Your task to perform on an android device: In the Skyscanner app,search for Obi Hostel in Tokyo,view the videos, photos, and reviews of Obi Hostel and save it to your favorite destination
Image 0: 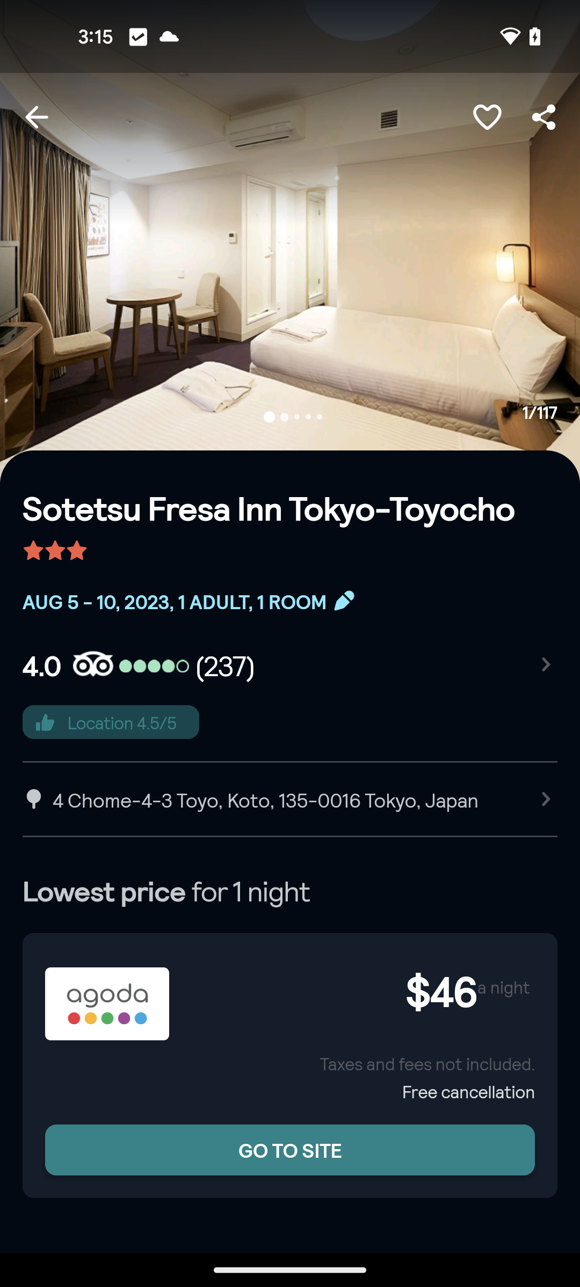
Go back to the previous page
Step 0: press back button
Image 1: 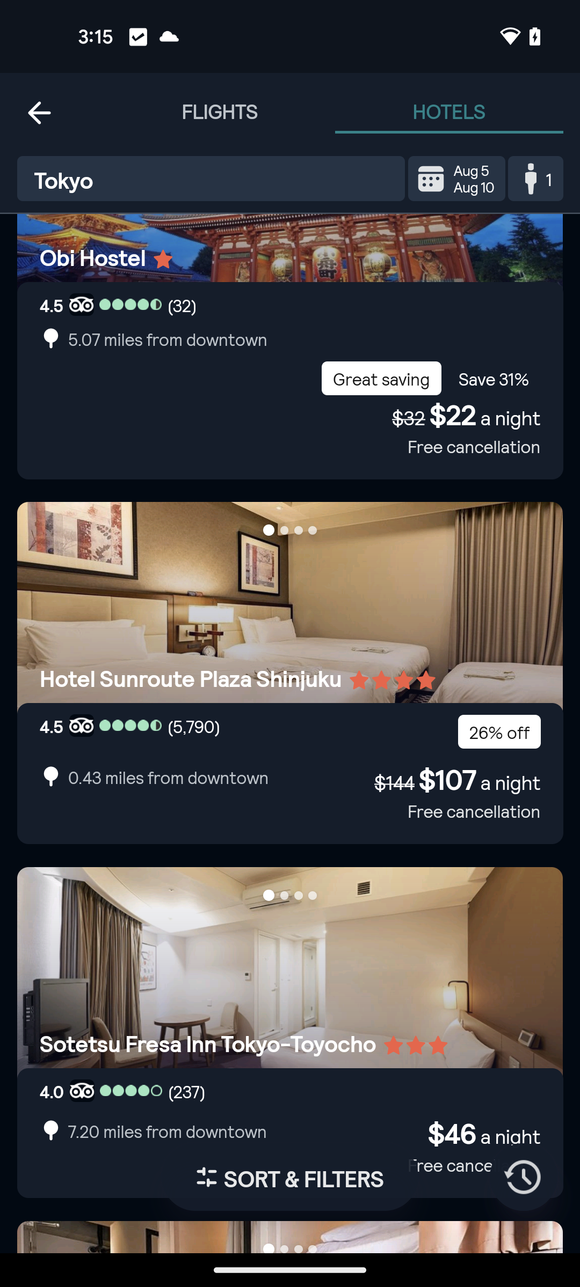
Tap on the Obi hostel
Step 1: click (290, 358)
Image 2: 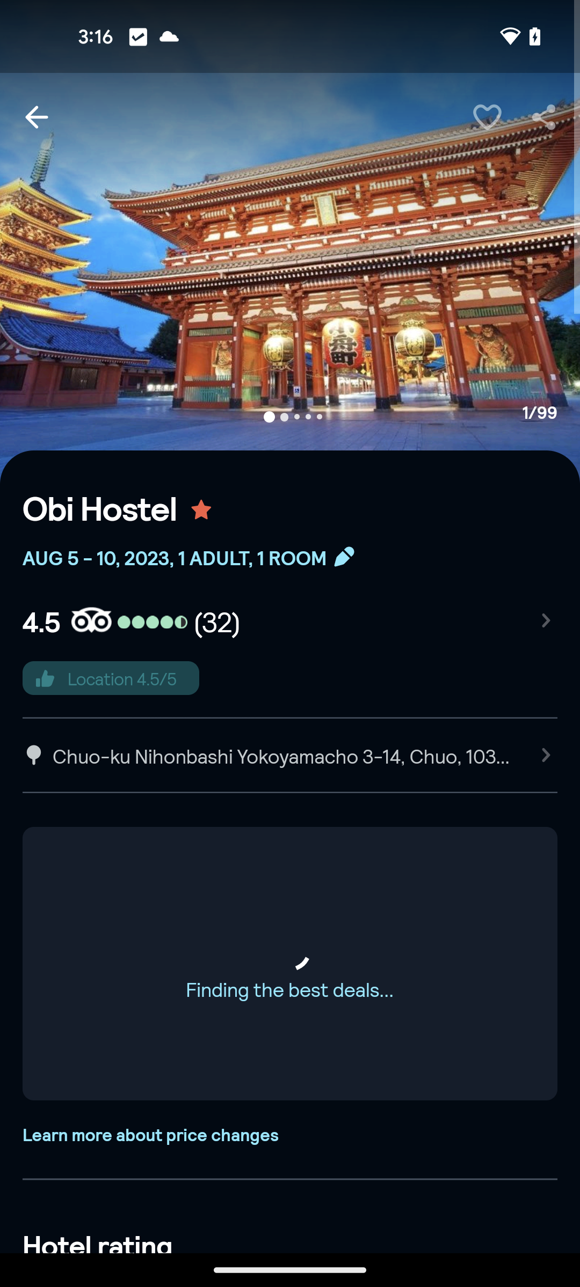
Click on the Obi hostel photo to view more
Step 2: click (290, 241)
Image 3: 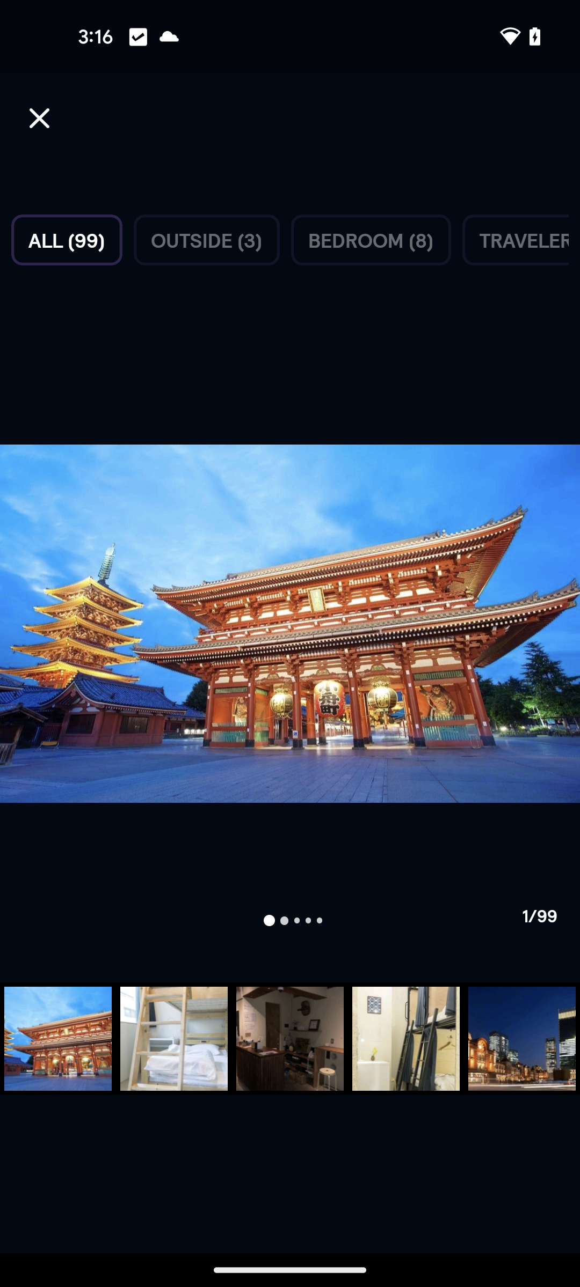
Swipe left to view more images
Step 3: scroll right
Image 4: 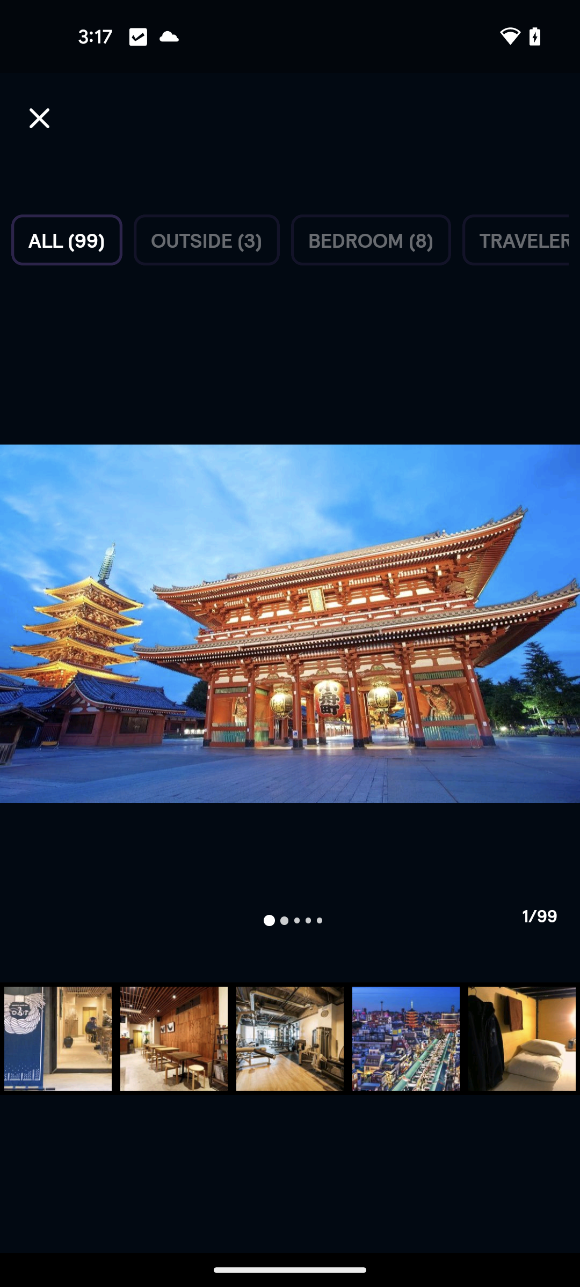
Swipe left to view more images
Step 4: scroll right
Image 5: 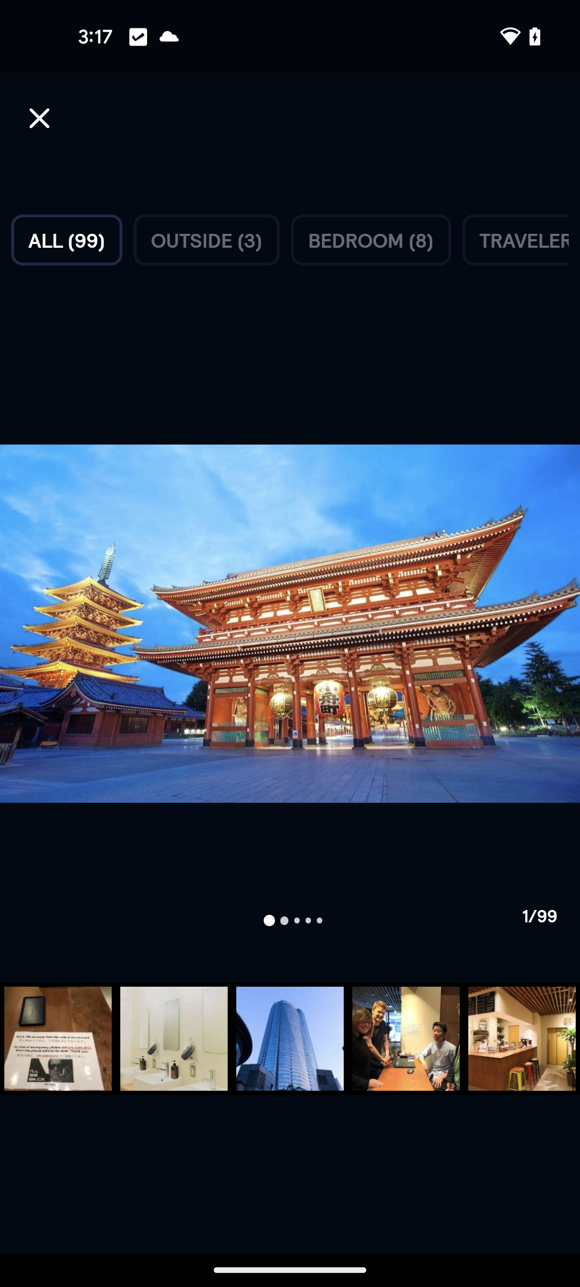
Swipe left to view more images
Step 5: scroll right
Image 6: 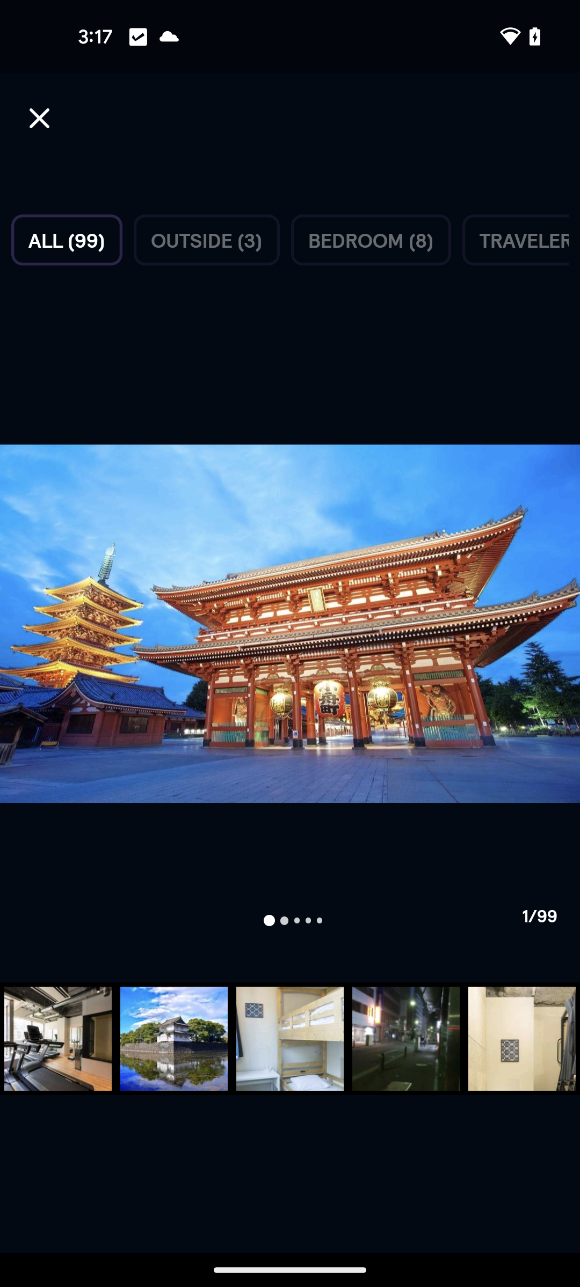
Swipe left to view more images
Step 6: scroll right
Image 7: 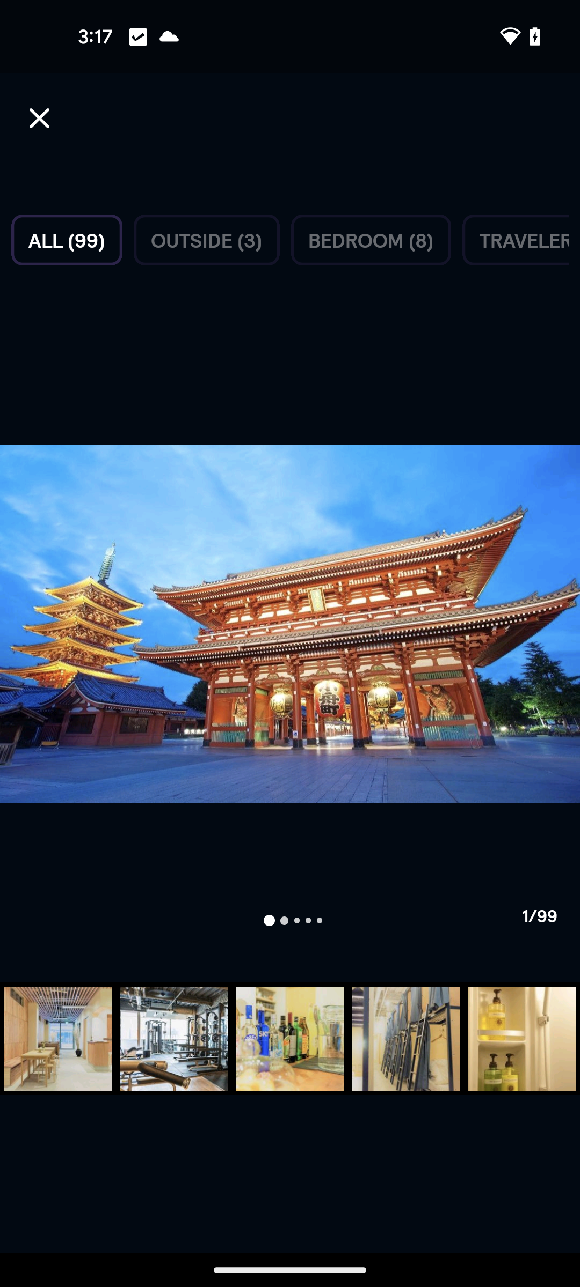
Click on the cross icon at the left top corner of the screen
Step 7: click (39, 118)
Image 8: 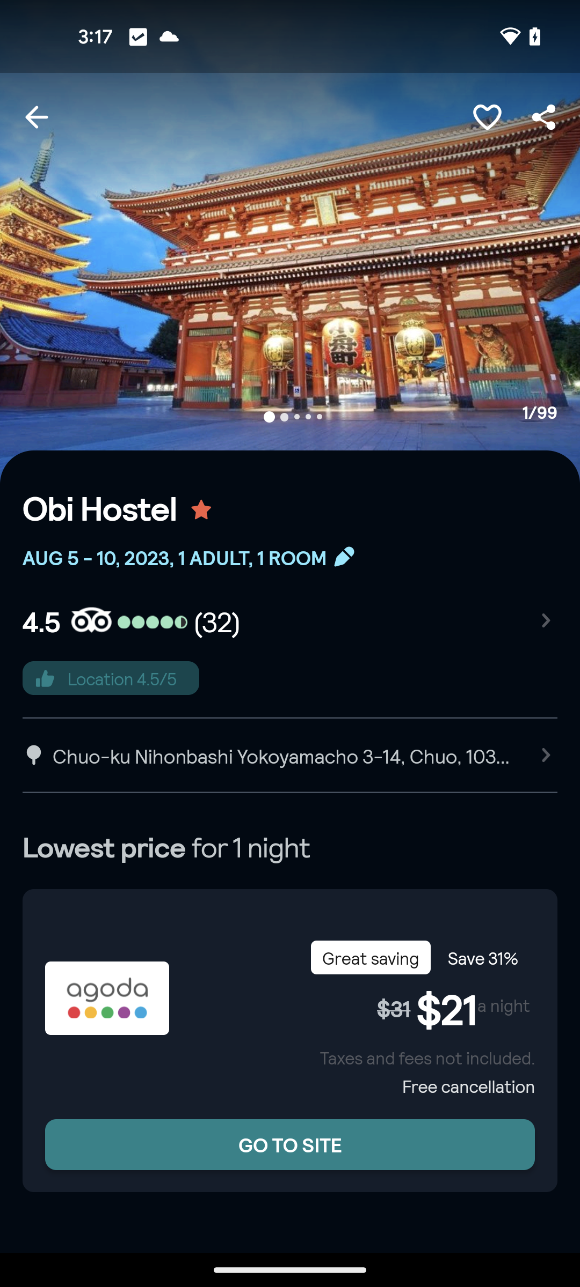
Swipe up to view the reviews
Step 8: scroll down
Image 9: 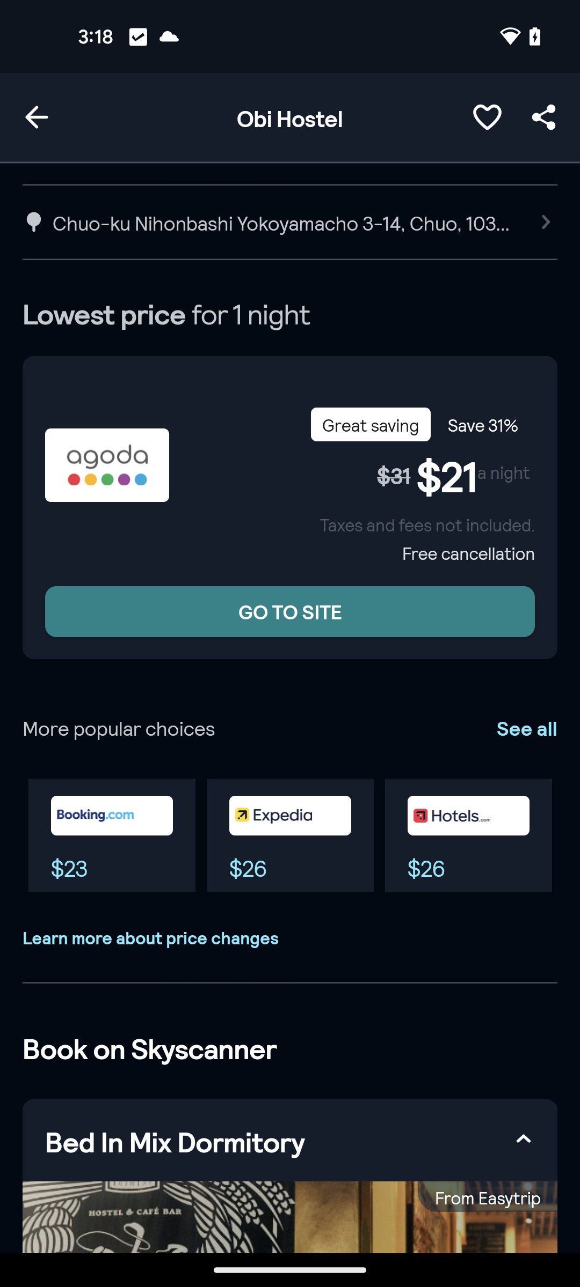
Swipe up to view the reviews
Step 9: scroll down
Image 10: 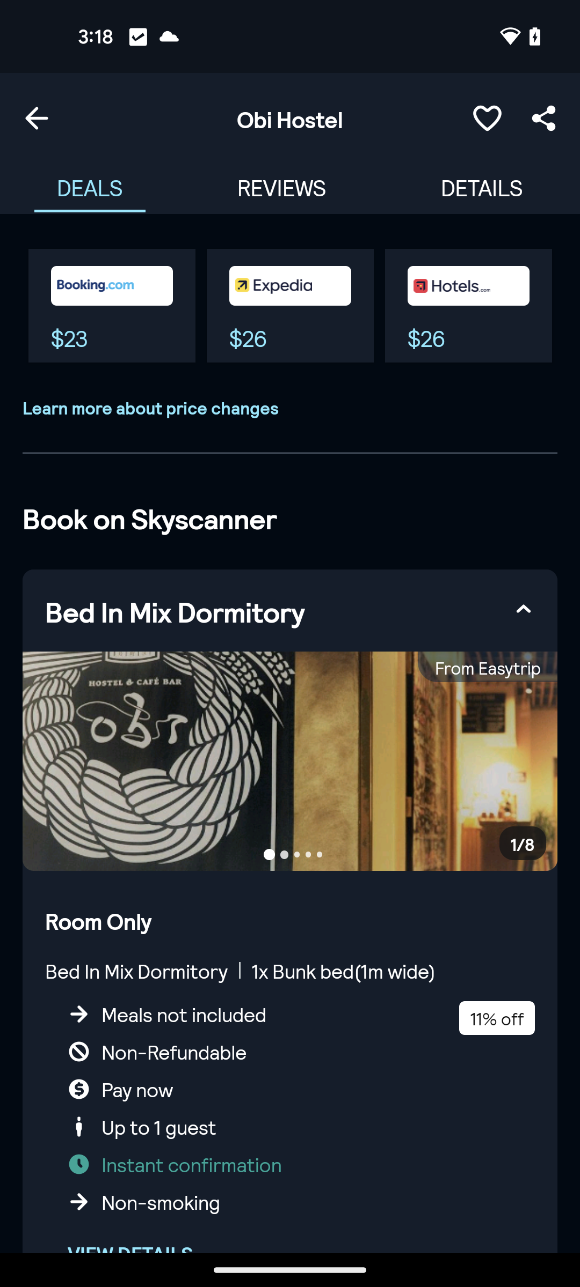
Swipe up to view the reviews
Step 10: scroll down
Image 11: 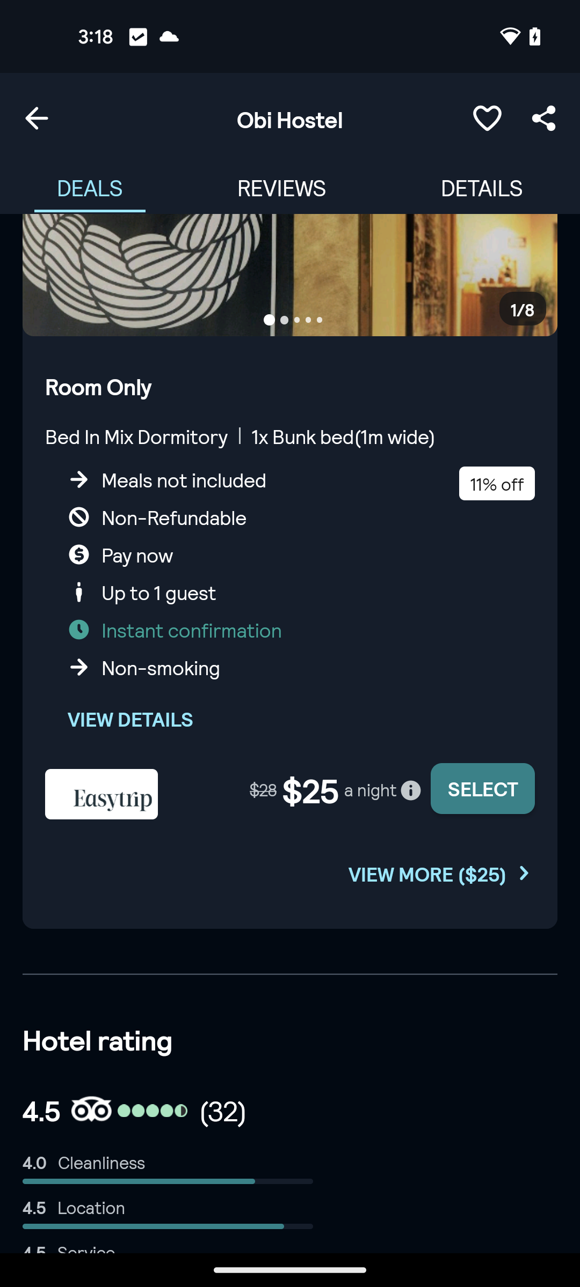
Swipe up to view the reviews
Step 11: scroll down
Image 12: 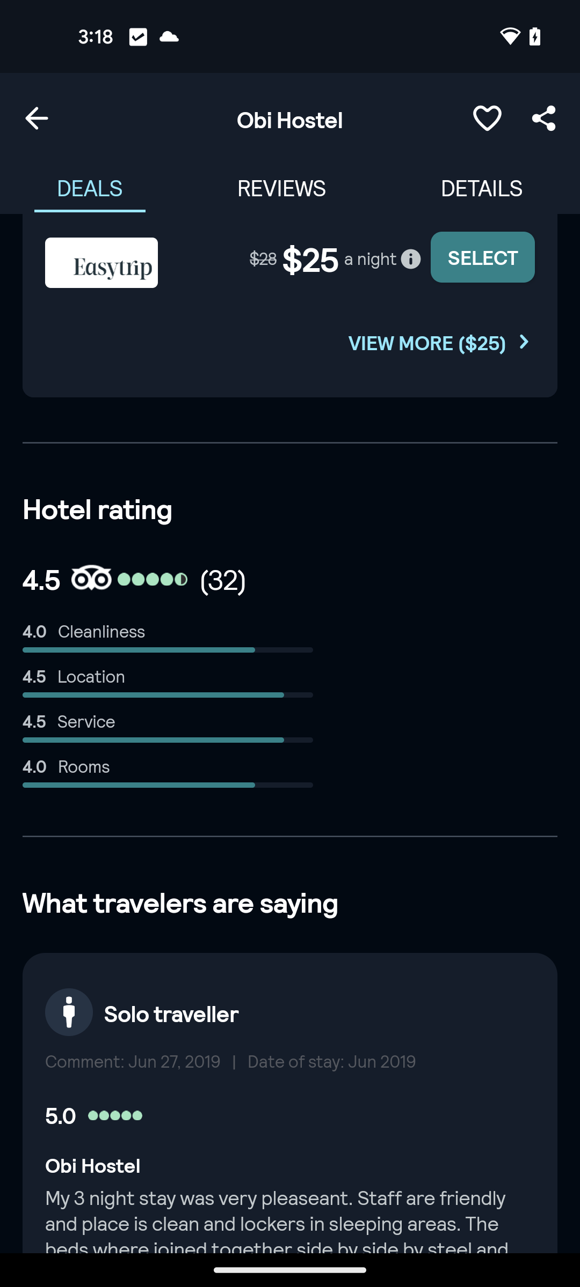
Click on the heart icon to save the destination
Step 12: click (487, 118)
Image 13: 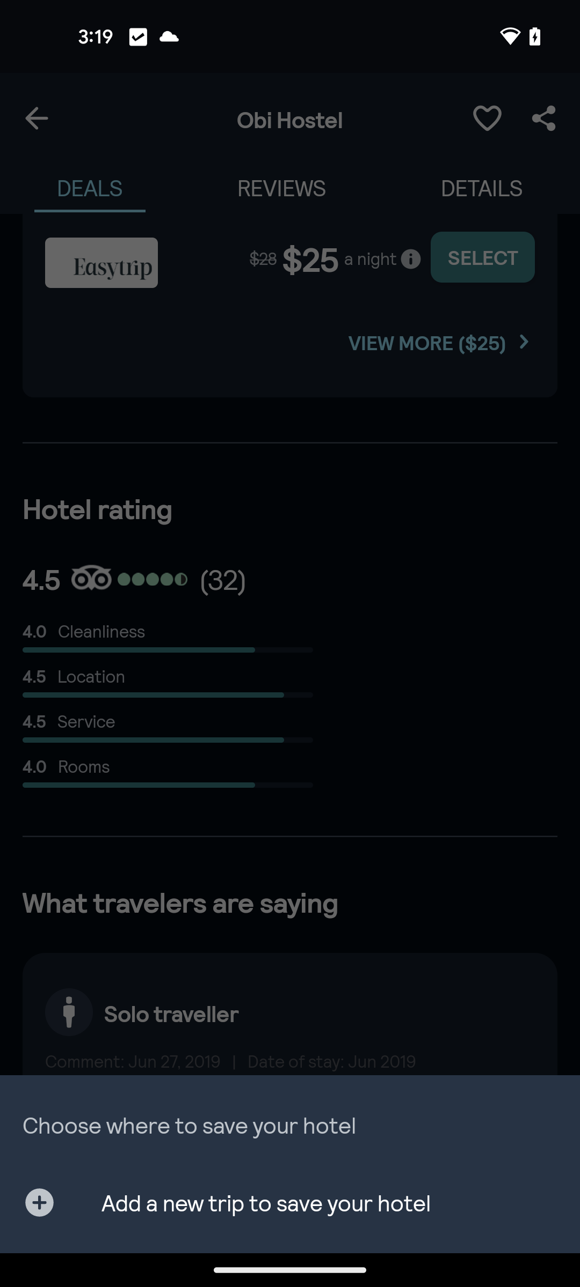
Tap on the add button at the bottom left corner of the screen
Step 13: click (39, 1202)
Image 14: 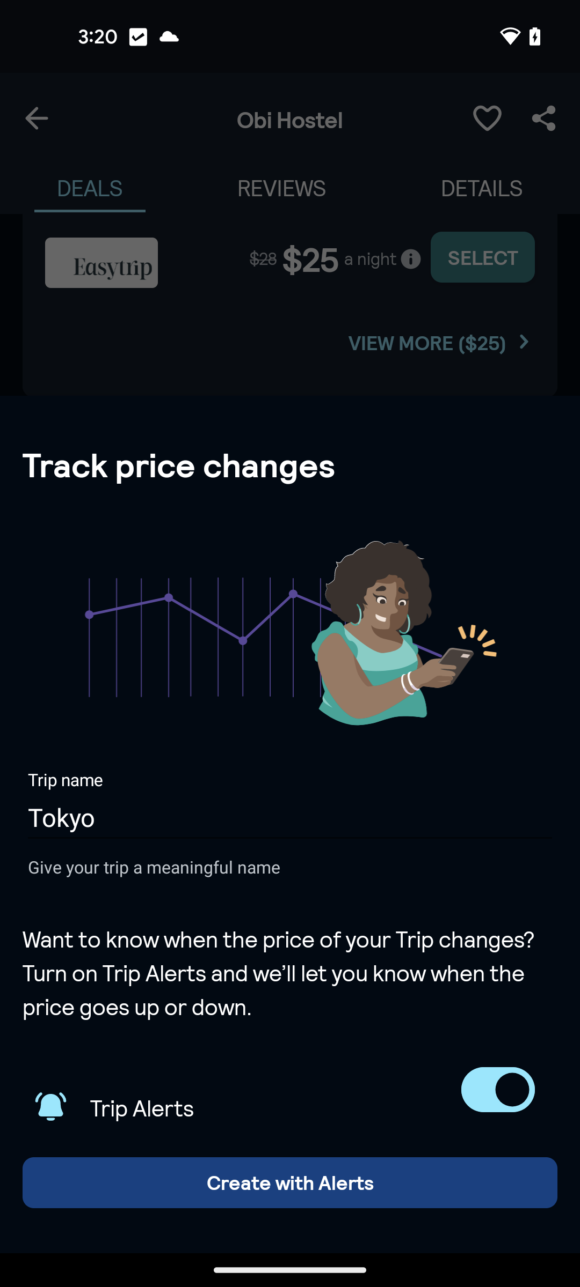
Click on the create with alerts button
Step 14: click (290, 1182)